Your task to perform on an android device: To check the price, I would like to view visually similar items from Nike. Use the eBay app to compare the prices of visually similar Nike shoes.
Image 0: 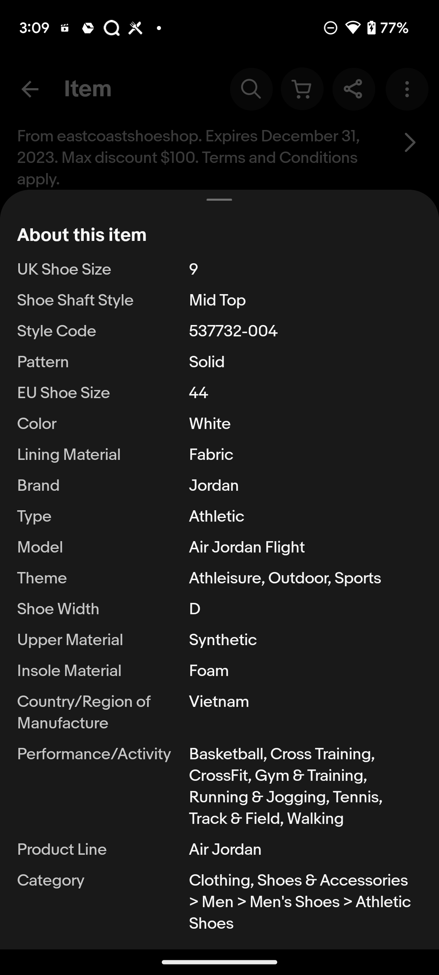
go back
Step 0: press back button
Image 1: 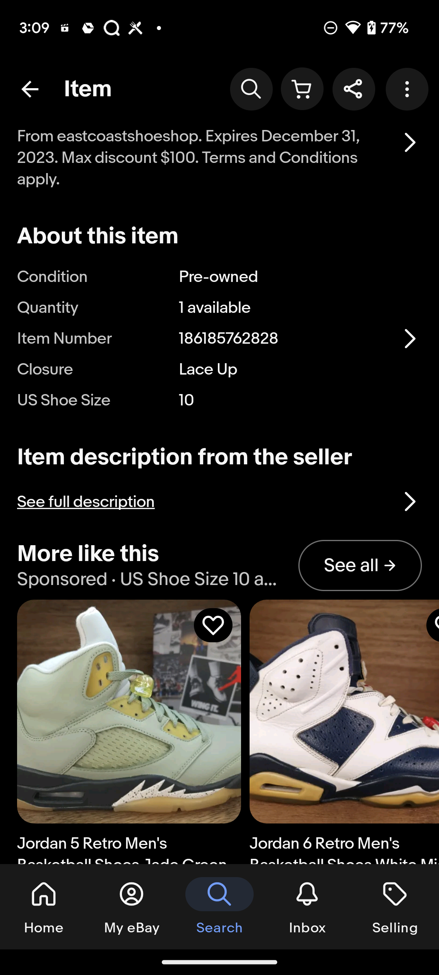
Swipe up for visually similar Nike shoes
Step 1: scroll down
Image 2: 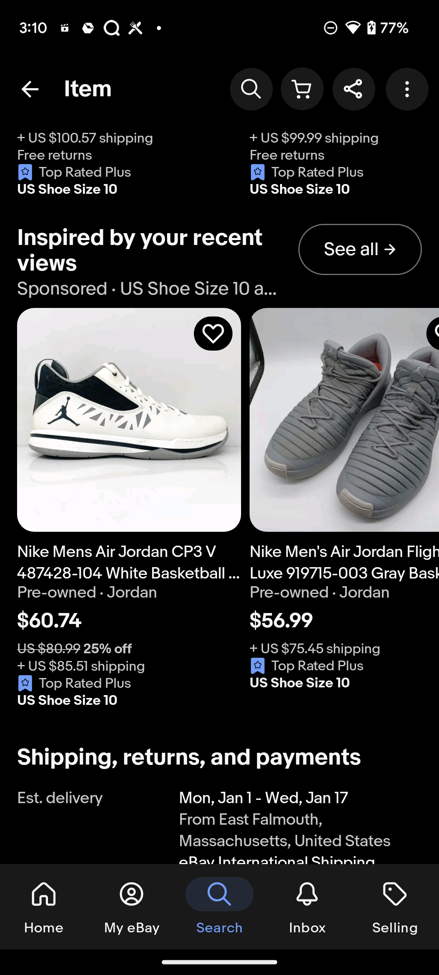
Swipe up for visually similar Nike shoes
Step 2: scroll down
Image 4: 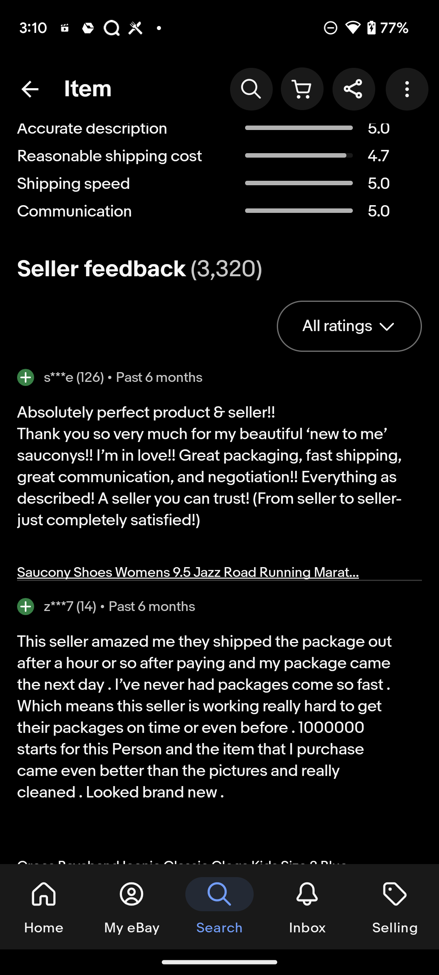
Swipe up for visually similar Nike shoes
Step 4: scroll down
Image 5: 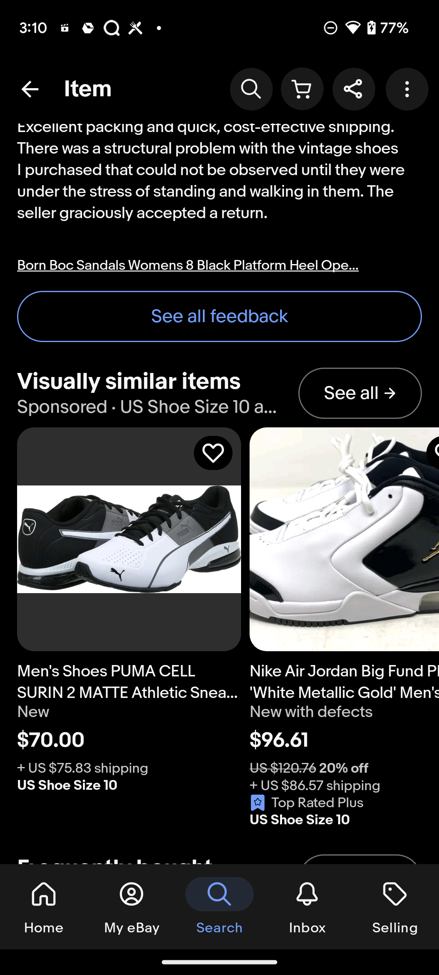
Click on See all button of Visually similar items
Step 5: click (360, 393)
Image 6: 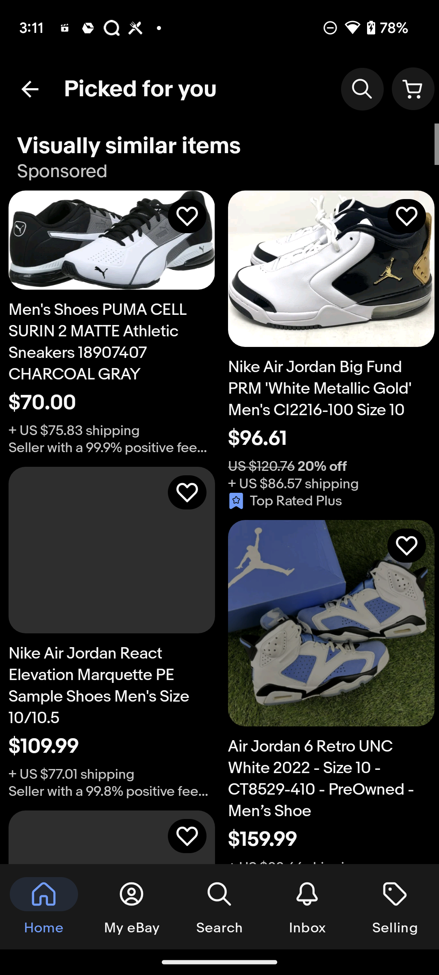
swipe up to see price
Step 6: scroll down